Your task to perform on an android device: I want to add Barlast Floor Lamp, 59 to the basket on the Ikea app because it appears to be a fantastic deal.
Image 0: 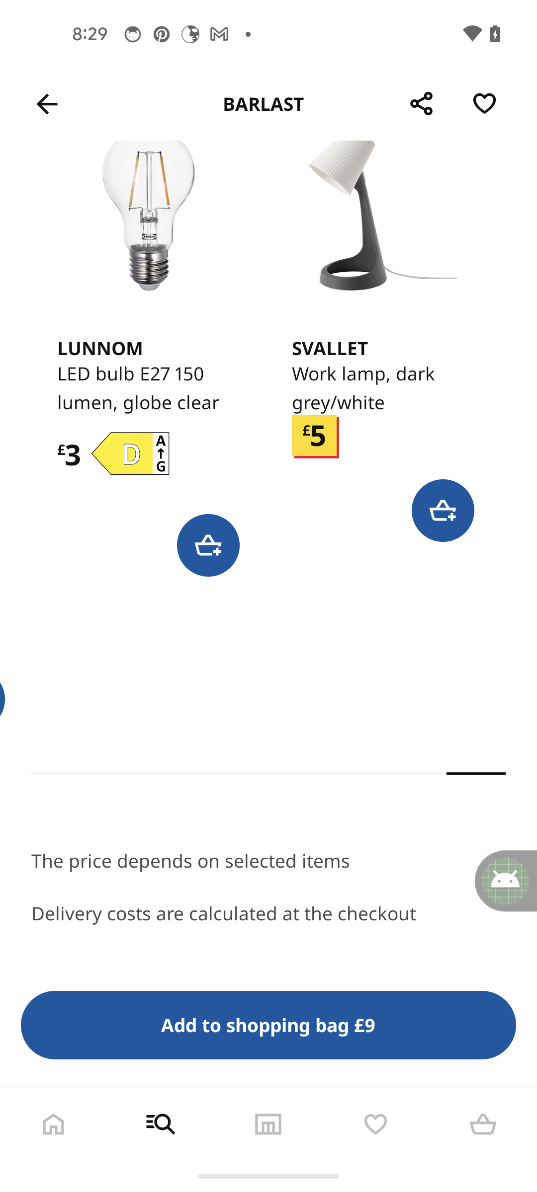
Click on the Add to Shopping bag button
Step 0: click (268, 1025)
Image 1: 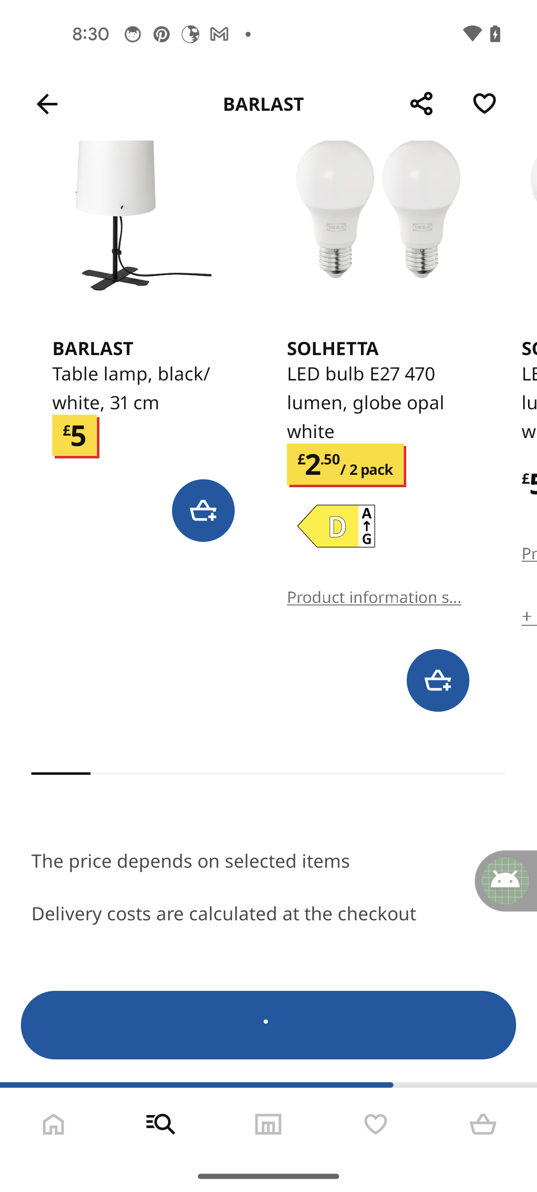
Click on the Add to Shopping bag button
Step 1: wait